Your task to perform on an android device: I'm in London and want to go to Blenheim palace, so I want to use the moovit app to search for bus schedules from London to Blenheim palace.
Image 0: 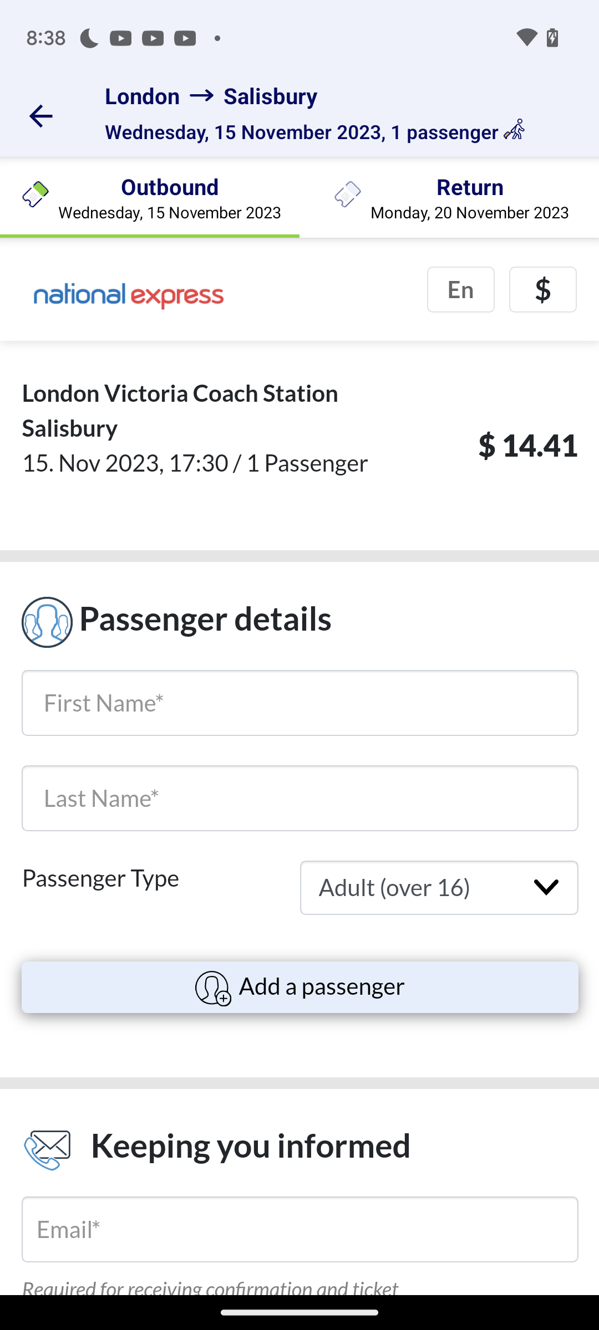
Open moovit app
Step 0: open app "Moovit"
Image 1: 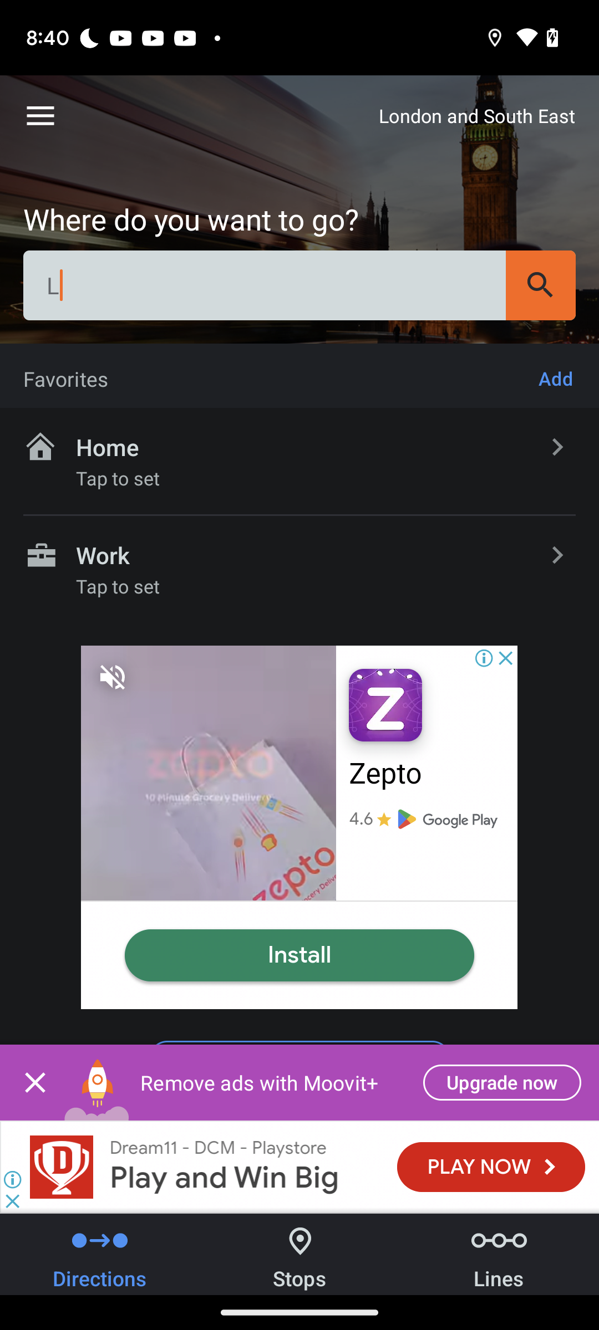
Click on the searchbar
Step 1: click (265, 285)
Image 2: 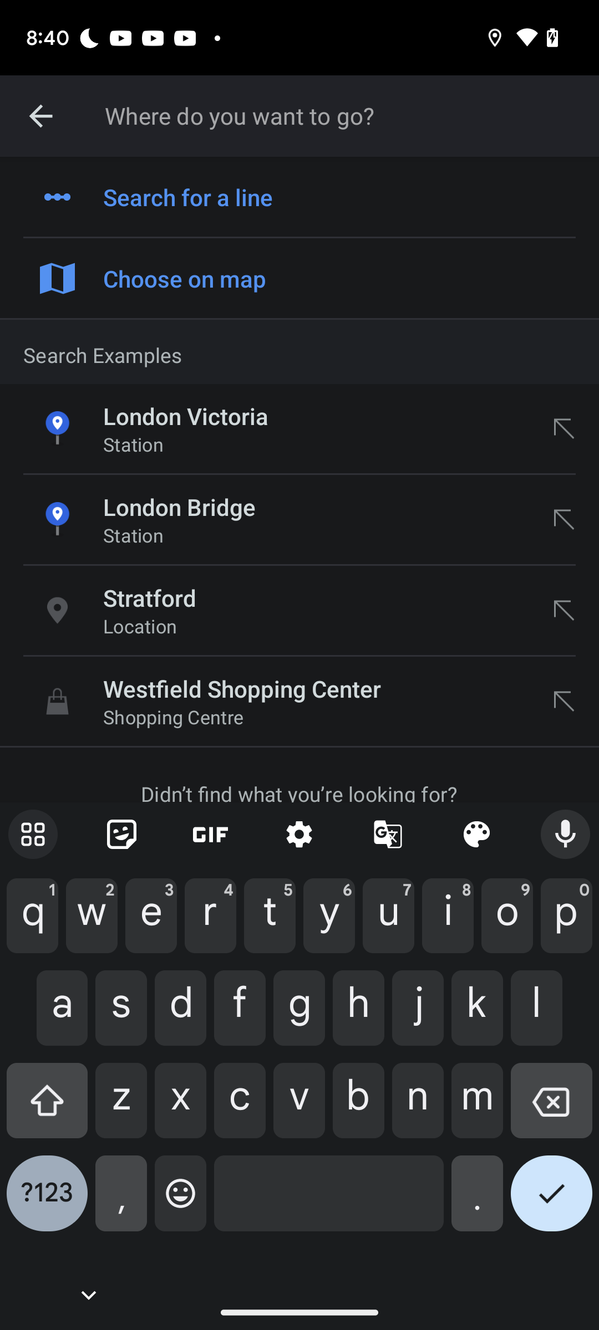
Enter Blenheim palace in the textbox
Step 2: type "Blenheim Palace"
Image 3: 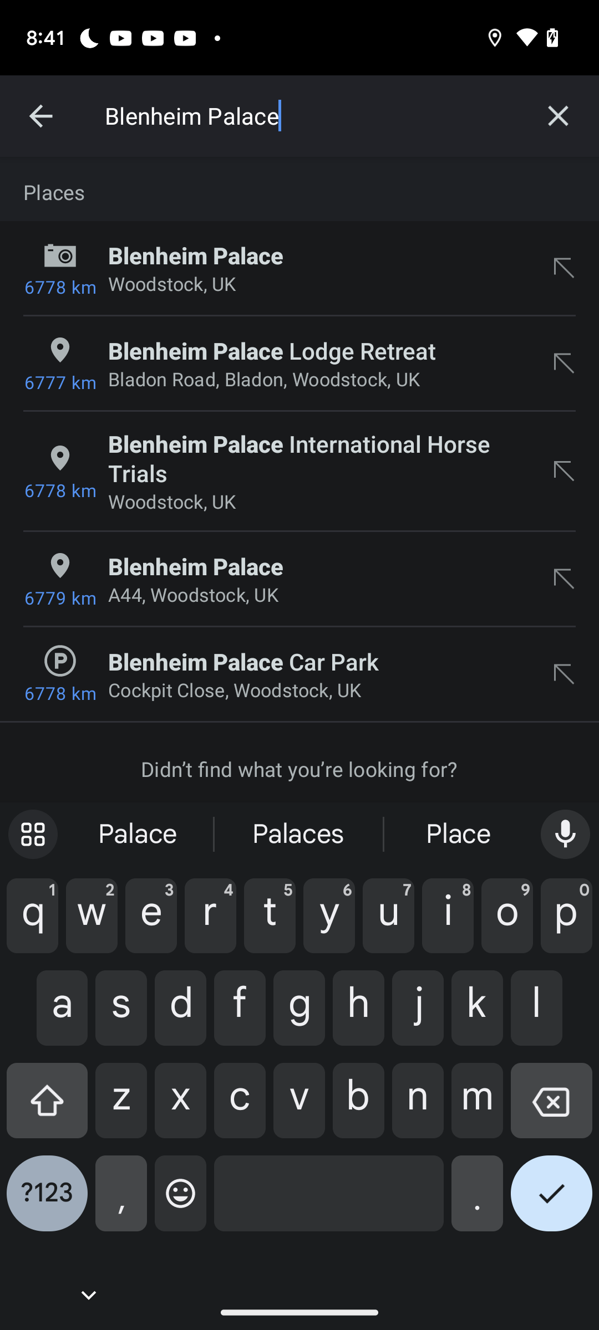
Click on the first search option
Step 3: click (318, 255)
Image 4: 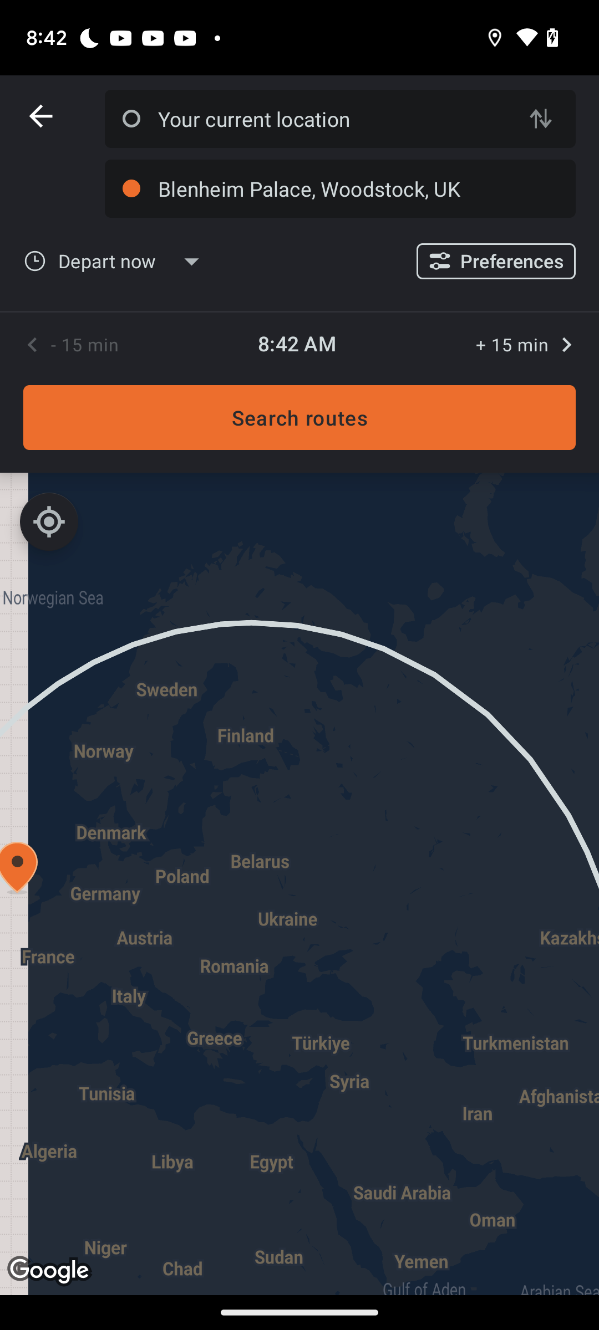
Click on the first search option
Step 4: wait
Image 5: 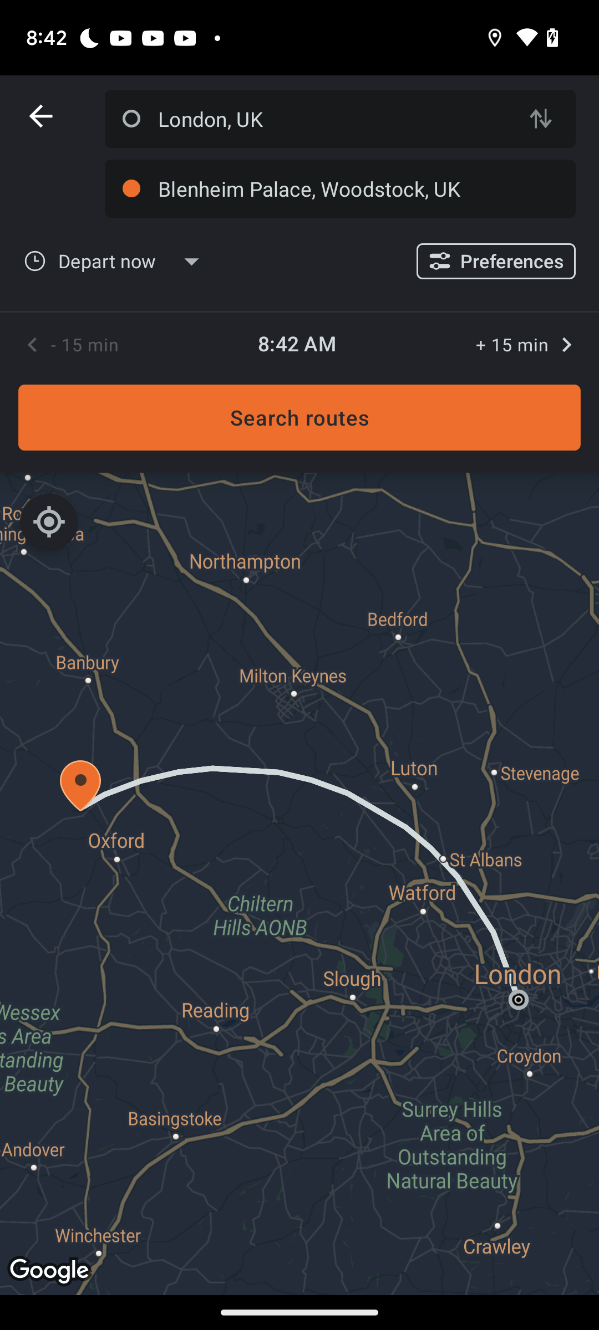
Click on search routes option
Step 5: click (299, 418)
Image 6: 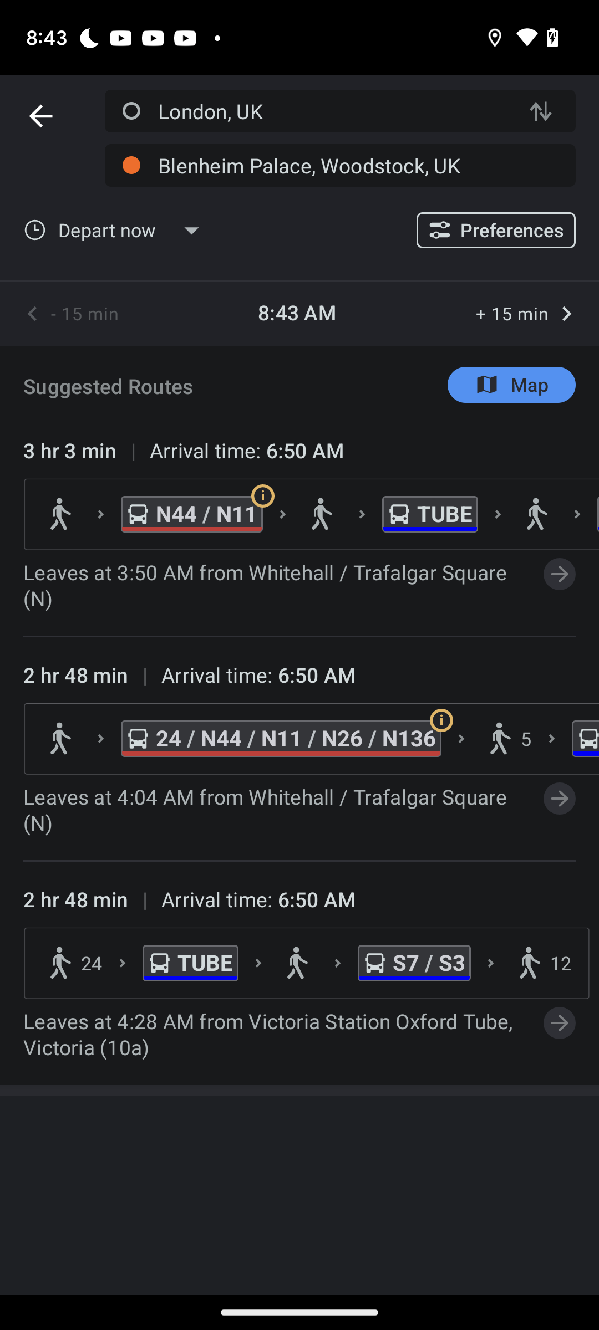
Click on search routes option
Step 6: wait